Your task to perform on an android device: Check the location of the Queen Elizabeth cruise ship using CruiseMapper app
Image 0: 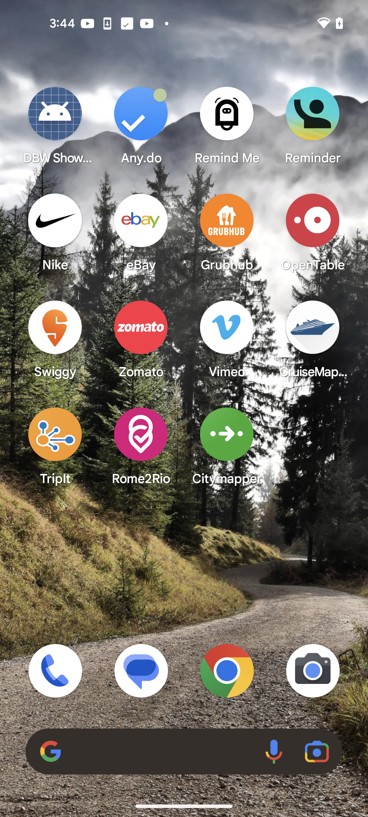
Open the CruiseMapper app
Step 0: open app "CruiseMapper"
Image 1: 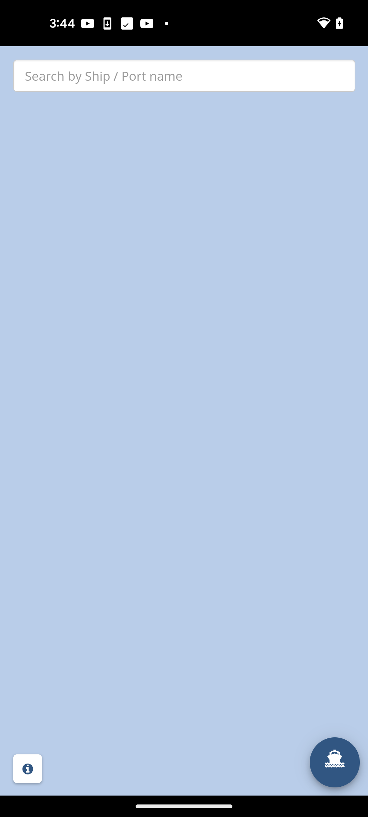
Open the CruiseMapper app
Step 1: wait
Image 2: 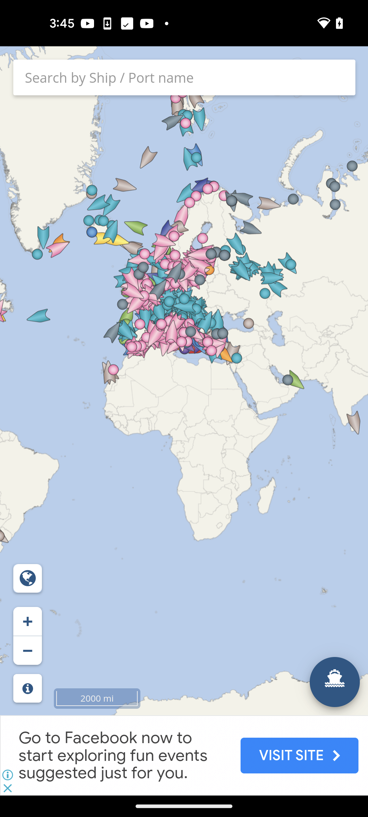
Click on the ship icon at the bottom right
Step 2: click (185, 381)
Image 3: 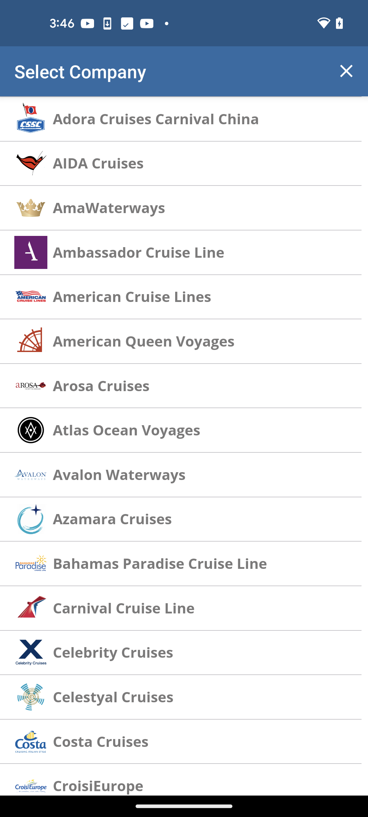
Scroll down to find the Cunard Line button
Step 3: scroll down
Image 4: 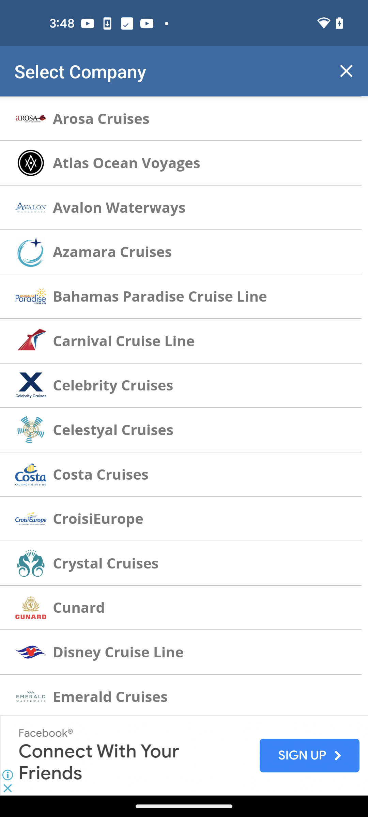
Click on the Cunard button
Step 4: click (78, 608)
Image 5: 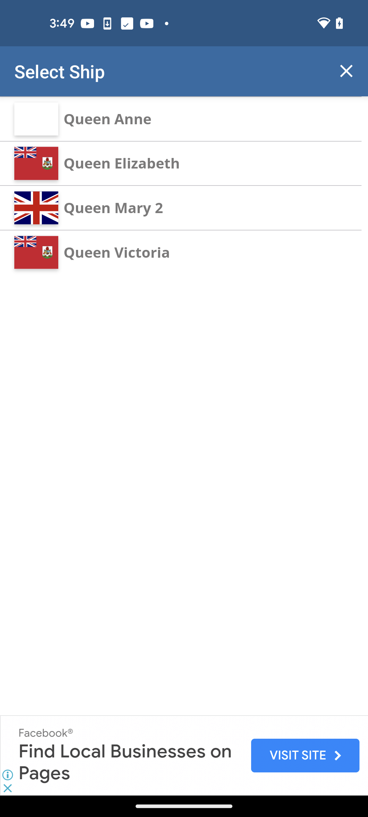
Click on the Queen Elizabeth button
Step 5: click (121, 164)
Image 6: 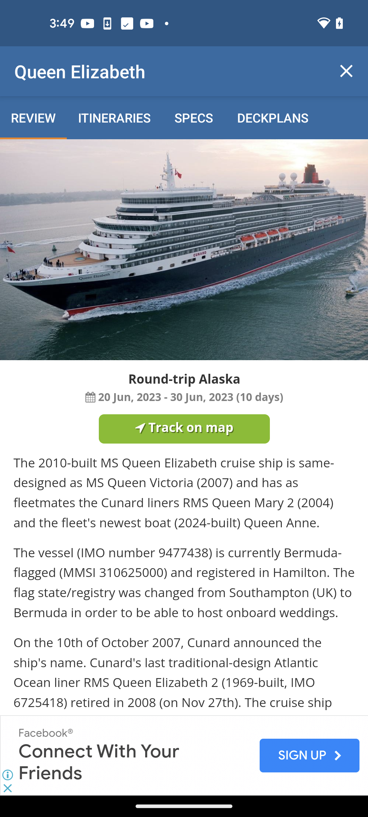
Click on the Track on map button
Step 6: click (188, 427)